Your task to perform on an android device: Show me the old conversation between me and my friend Amelia Miller on the Chat app.
Image 0: 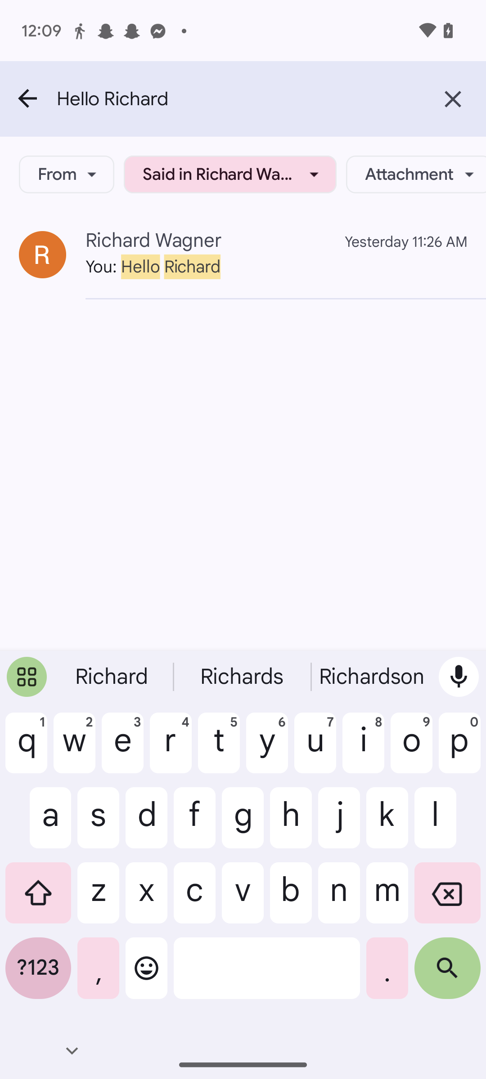
Go back to the home screen of the app.
Step 0: press back button
Image 2: 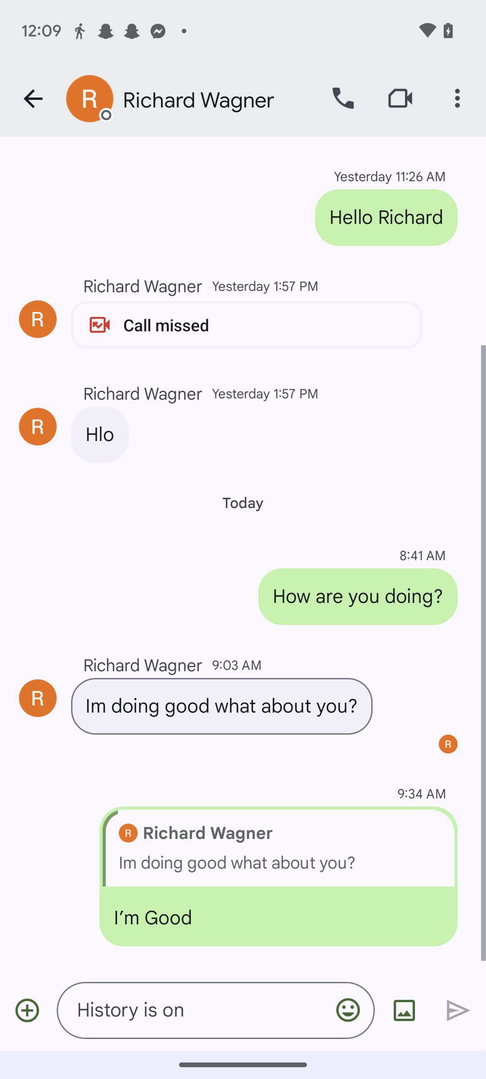
Go back to the home screen of the app.
Step 2: press back button
Image 3: 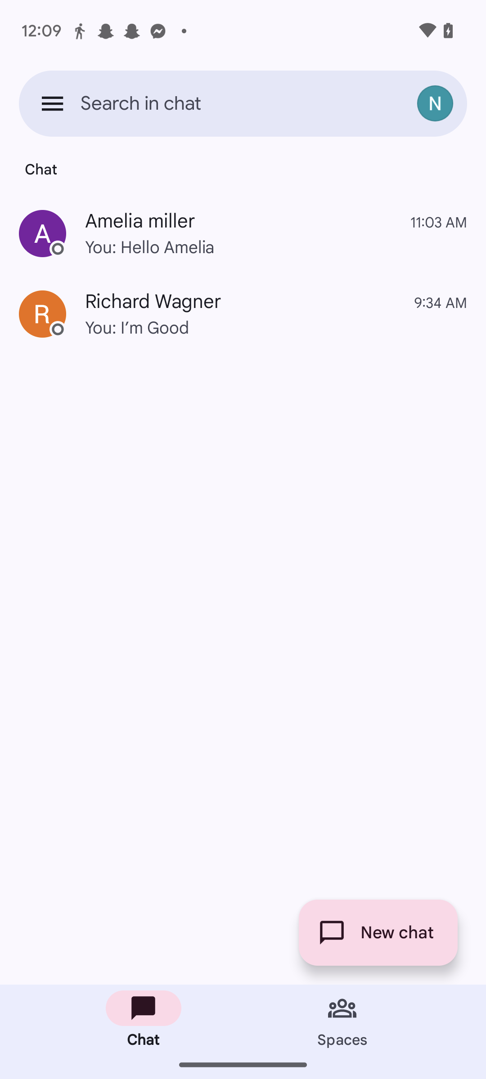
Click on the chat of Amelia Miller.
Step 3: click (243, 233)
Image 4: 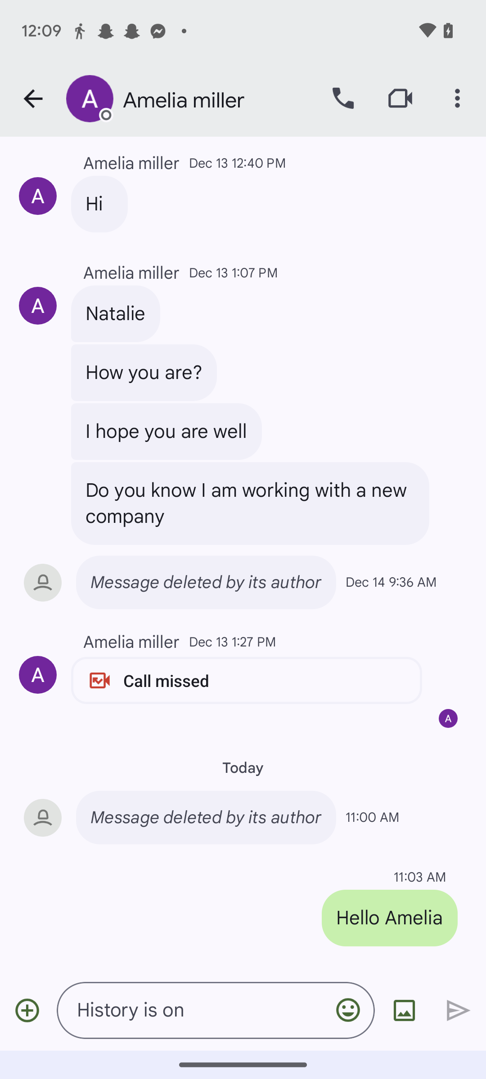
Scroll down to view old conversation.
Step 4: scroll up